Your task to perform on an android device: I want to reply to Cole for sharing my details to seniors.
Image 0: 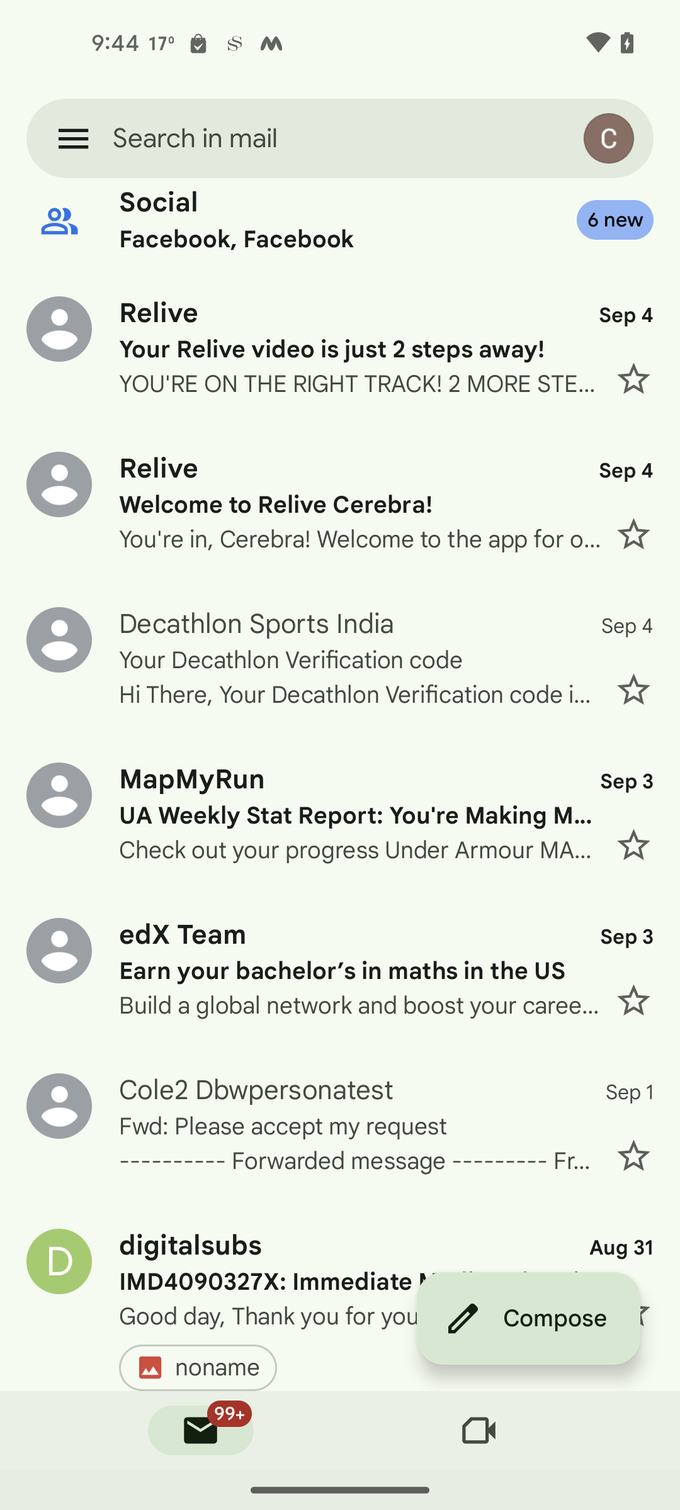
Click on the mail from Cole.
Step 0: click (360, 1126)
Image 1: 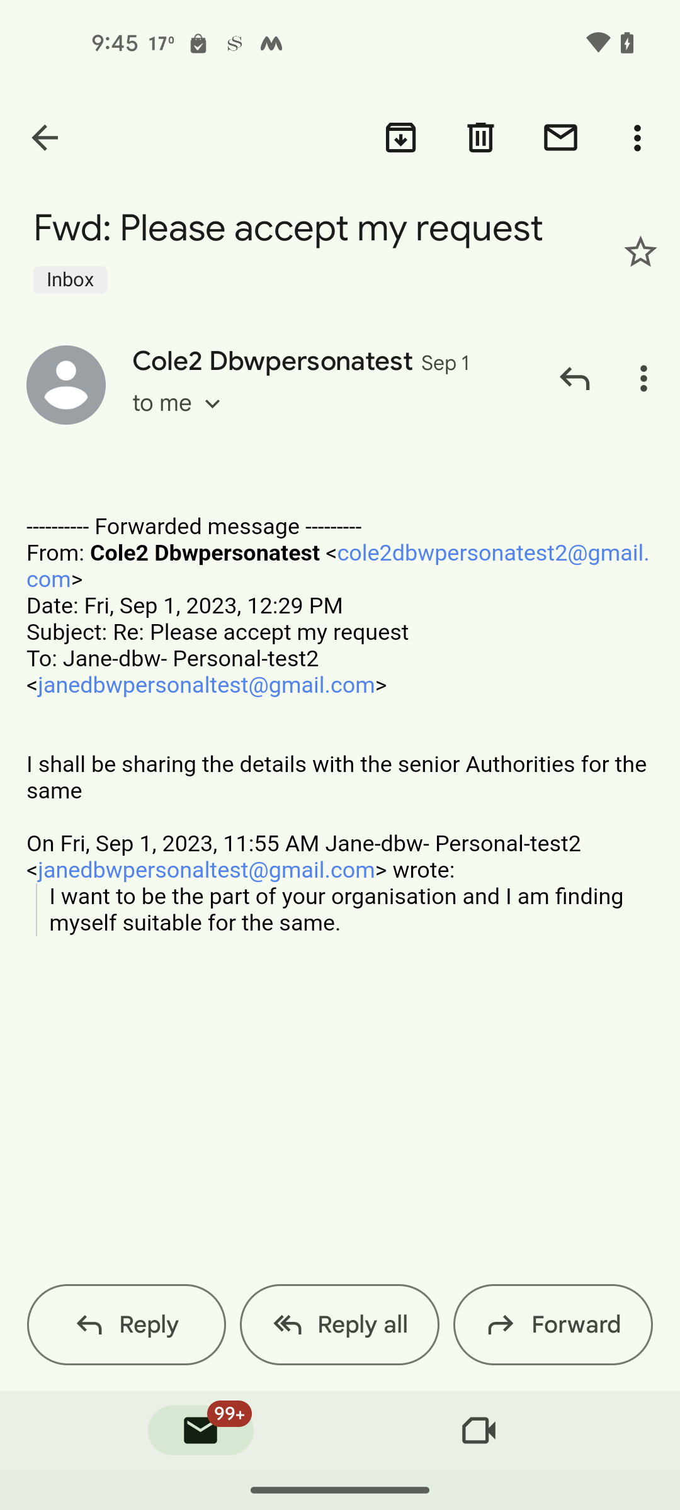
Click on reply button on the bottom of the screen.
Step 1: click (149, 1324)
Image 2: 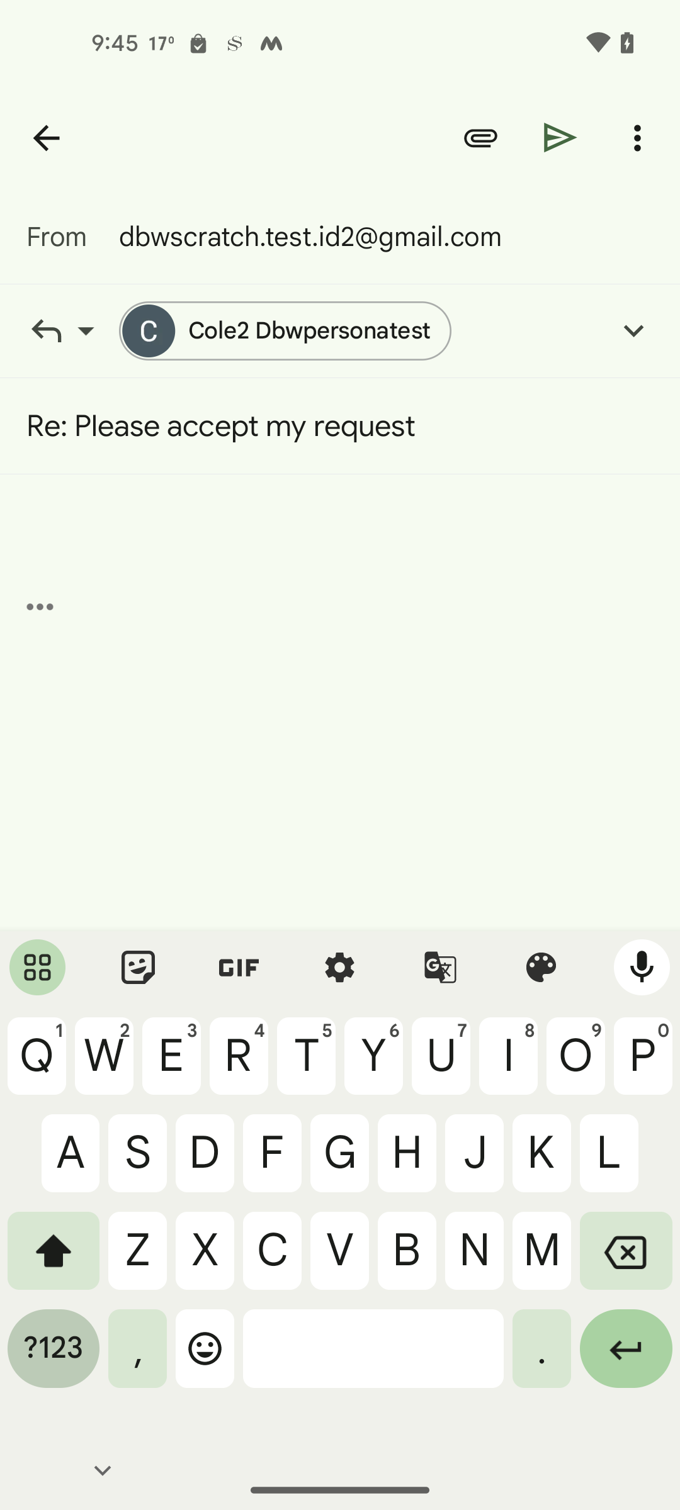
Type Thanks Cole.
Step 2: type "Thanks Cole."
Image 3: 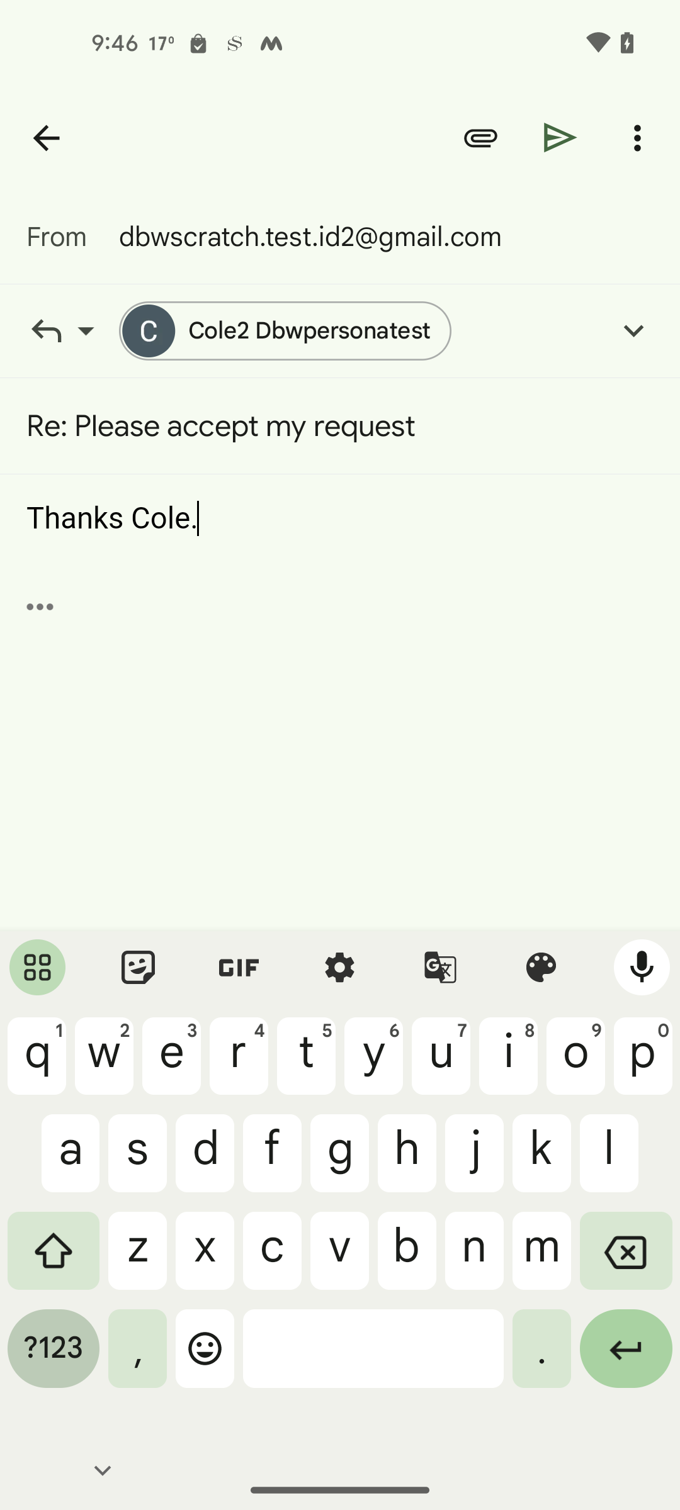
Click on the send button on the top right side of the screen.
Step 3: click (560, 137)